Your task to perform on an android device: Search LEVI'S Jeans for Men on Flipkart
Image 0: 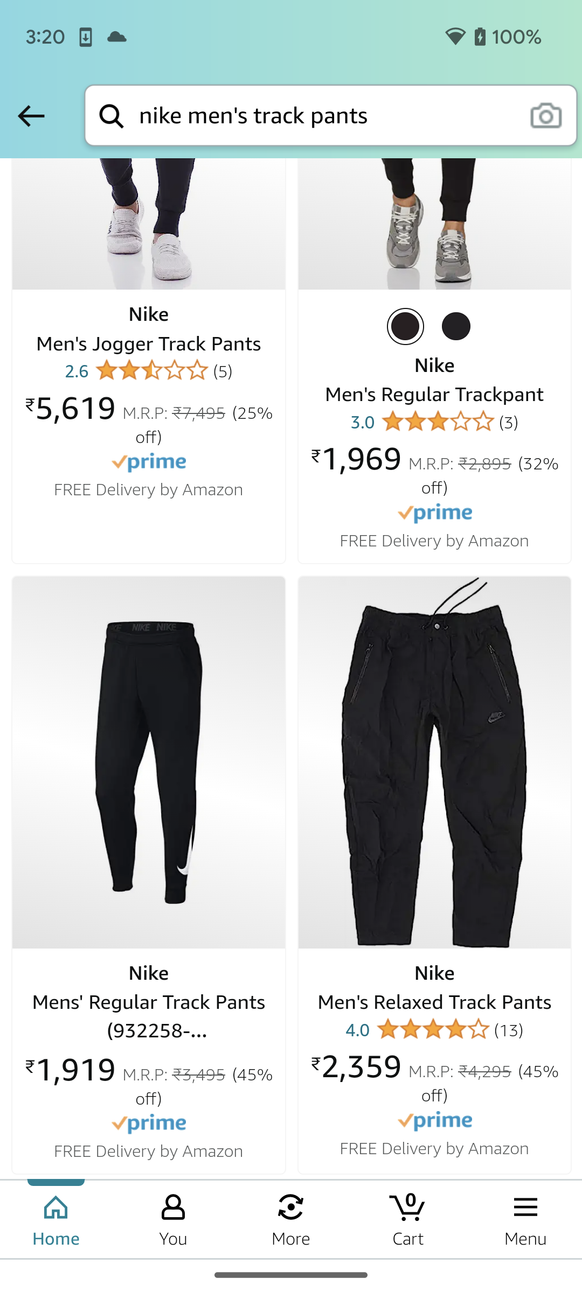
Open Flipkart app
Step 0: open app "Flipkart"
Image 1: 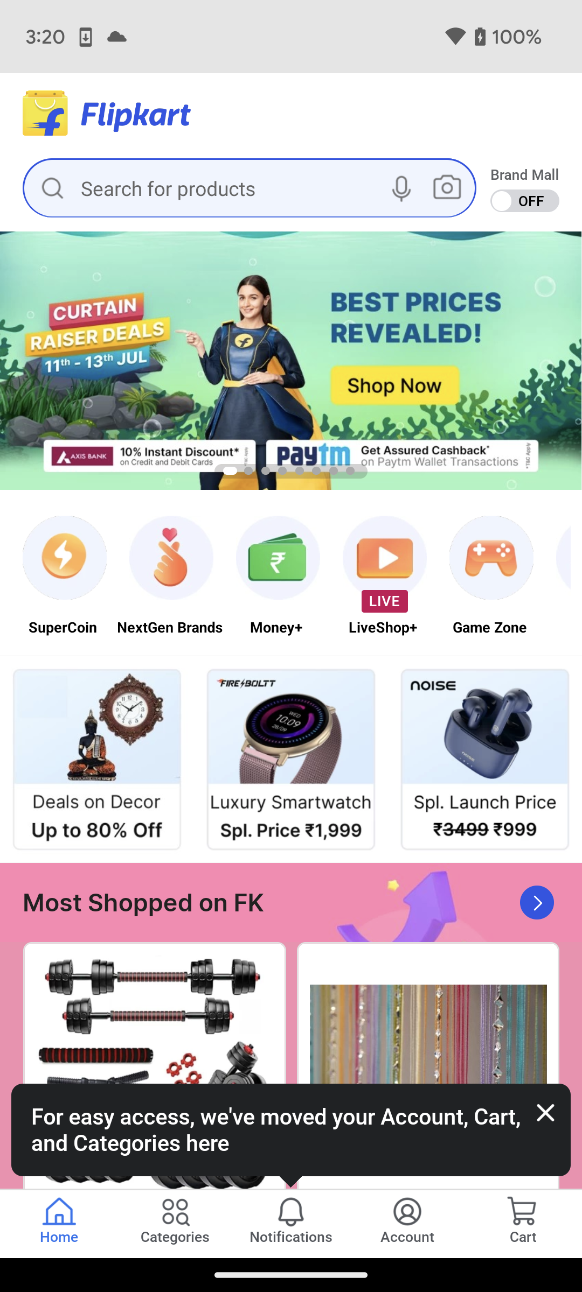
click on search bar in the top of the screen
Step 1: click (232, 188)
Image 2: 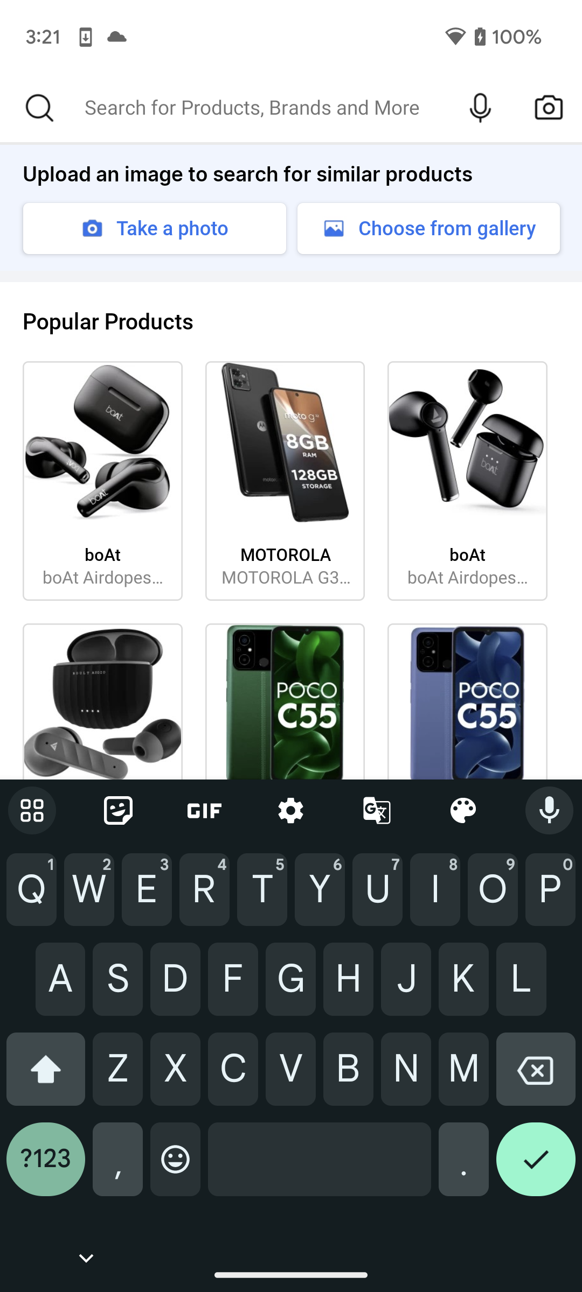
type LEVI'S Jeans for Men in search bar
Step 2: type "LEVI'S Jeans for Men"
Image 3: 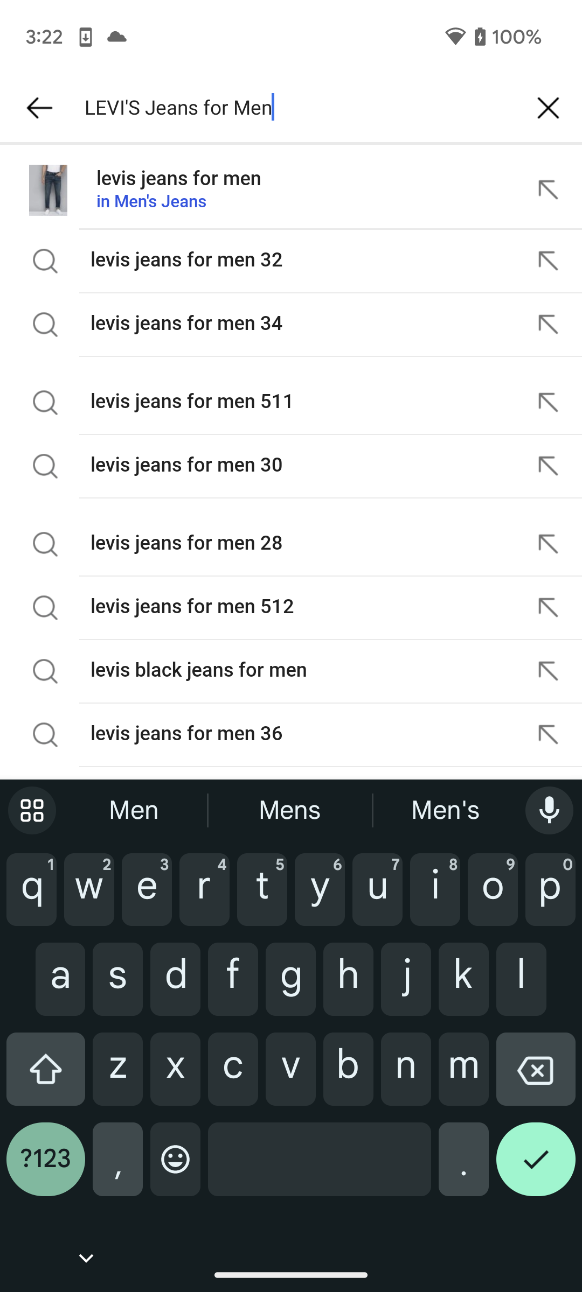
click on first search result
Step 3: click (48, 189)
Image 4: 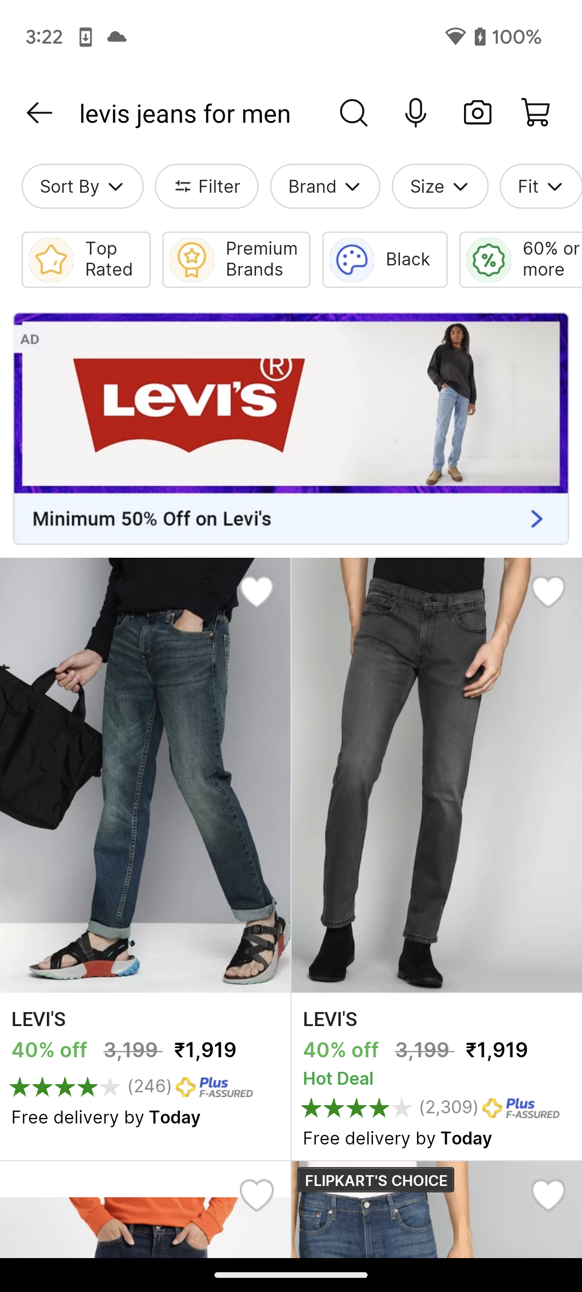
Swipe up to view more 
Step 4: scroll left